Your task to perform on an android device: I decided to learn a topic, Introduction to Engineering and Design, for my DIY projects, so explore the Introduction to Engineering and Design topic in the edX app.
Image 0: 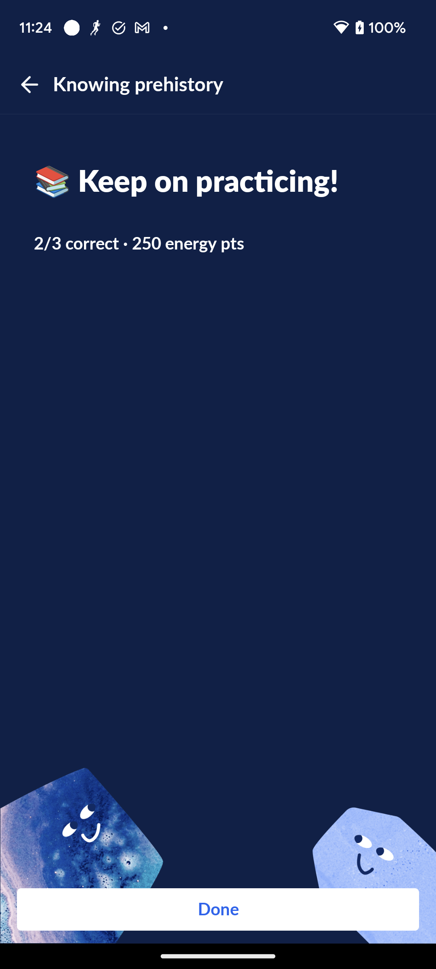
Open the edX app.
Step 0: open app "edX"
Image 1: 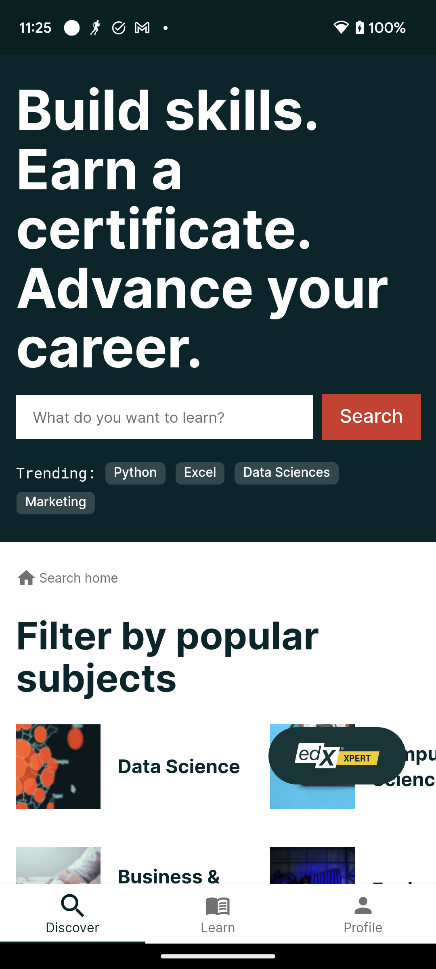
Click on the search bar to search for this topic.
Step 1: click (115, 415)
Image 2: 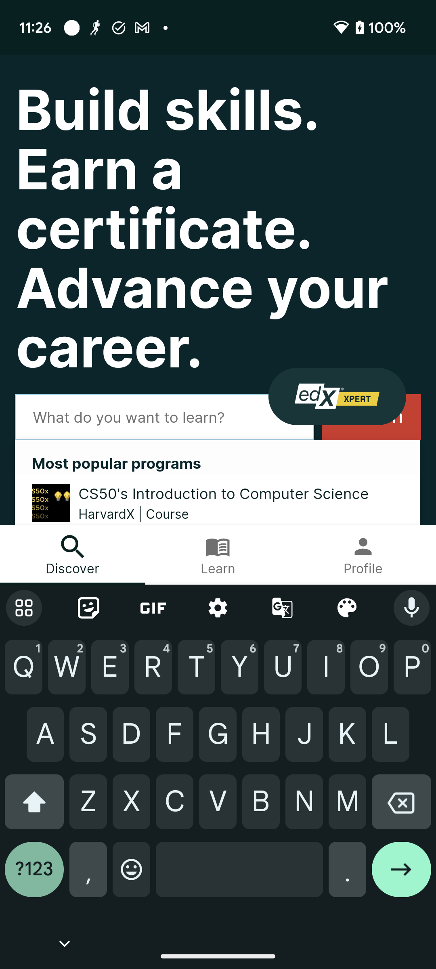
Type Introduction to Engineering and Design in the search bar to search for this topic.
Step 2: type "Introduction to Engineering and Design"
Image 3: 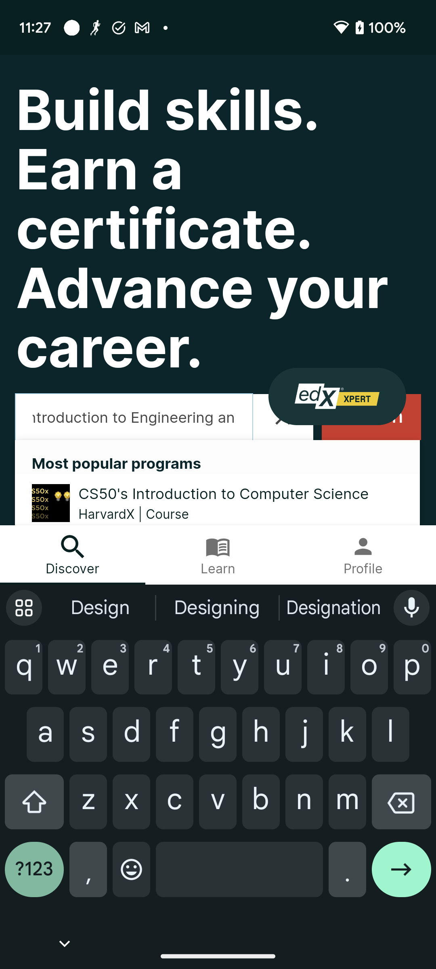
Click on the right arrow key at the bottom right corner of the screen to view the search result.
Step 3: click (401, 876)
Image 4: 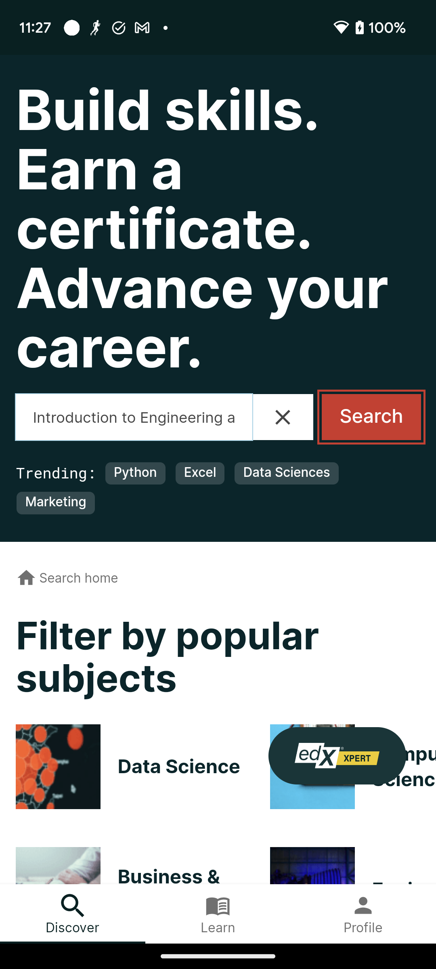
Click on the right arrow key at the bottom right corner of the screen to view the search result.
Step 4: wait
Image 5: 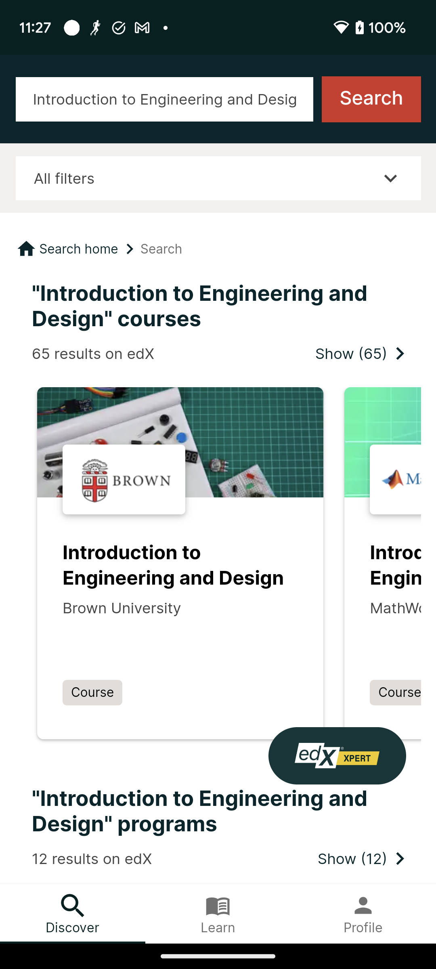
Click on the Introduction to Engineering and Design to view learn about this topic.
Step 5: click (180, 565)